Your task to perform on an android device: After making changes in this form I want to view this form, so take a preview of this form in the FormsApp.
Image 0: 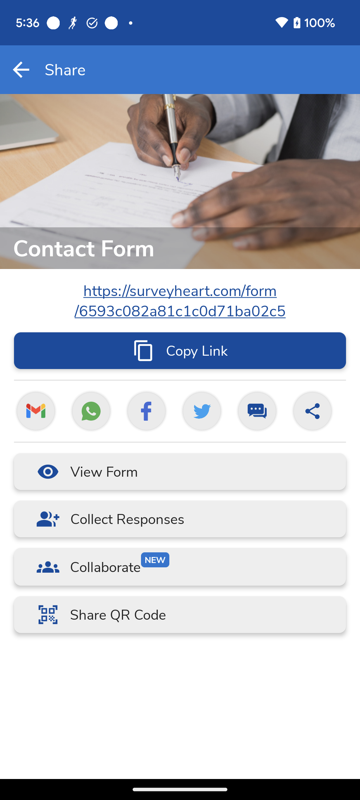
Click on the View Form option to take a preview of this form.
Step 0: click (180, 472)
Image 1: 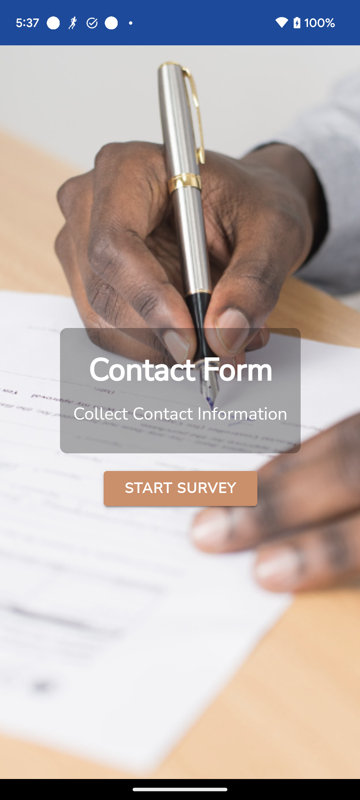
Click on the start Survey button to preview this form.
Step 1: click (180, 488)